Your task to perform on an android device: Open Simple Habit app, Search for " Forest Rain" audio and play
Image 0: 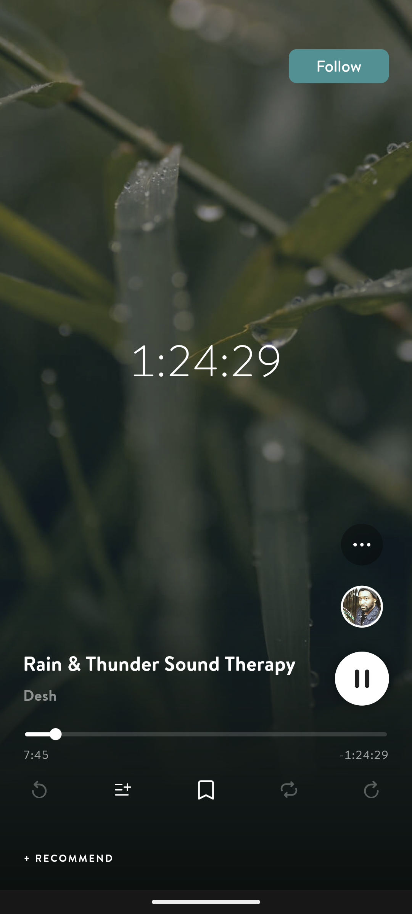
Open Simple Habit app
Step 0: open app "Simple Habit"
Image 1: 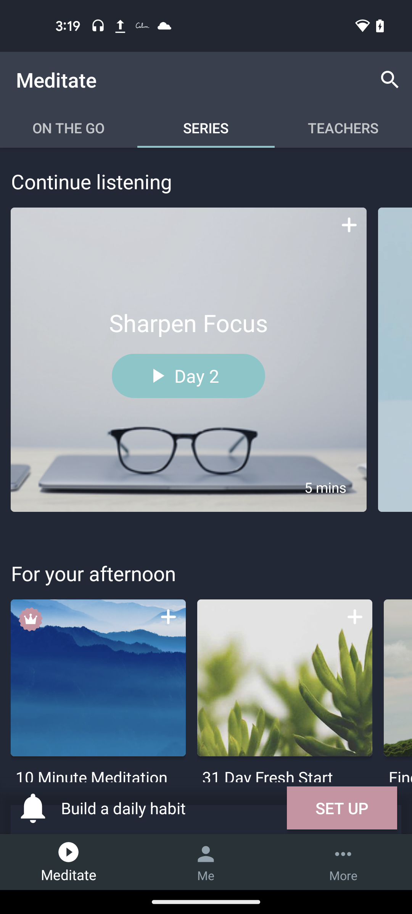
Click on the search icon at the top of the  screen
Step 1: click (390, 80)
Image 2: 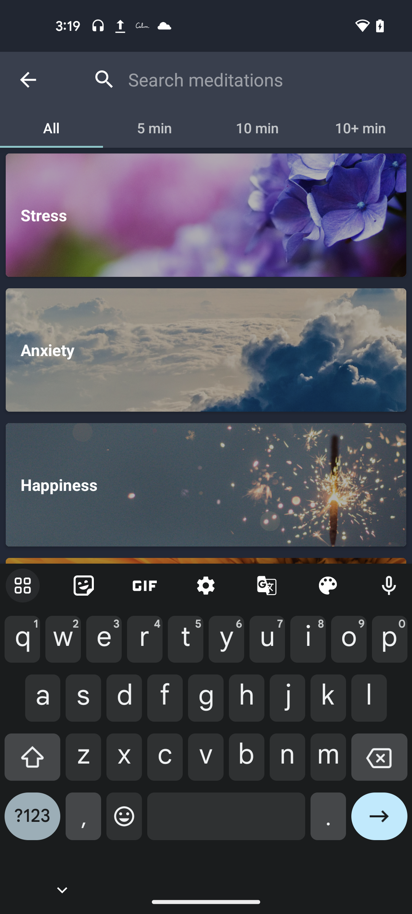
Search for "Forest Rain"
Step 2: type "Forest Rain"
Image 3: 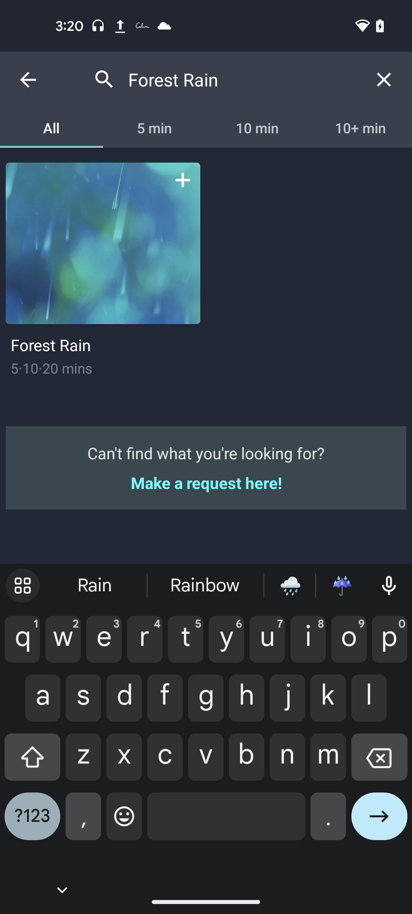
Click on the Forest Rain audio
Step 3: click (103, 243)
Image 4: 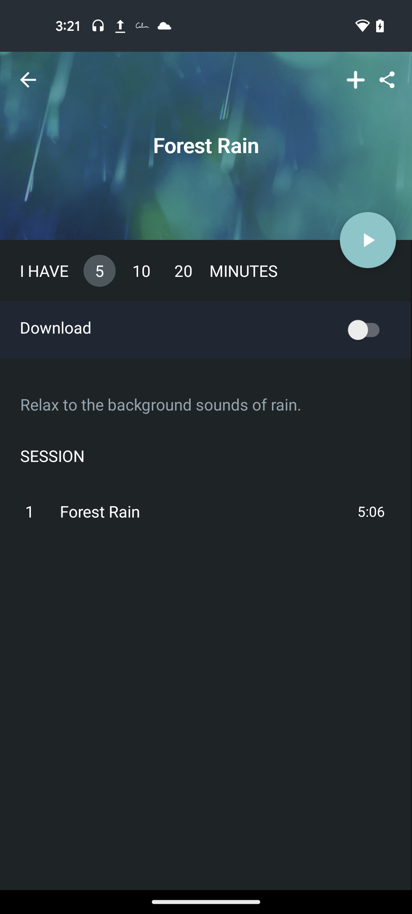
Click on the play button
Step 4: click (368, 240)
Image 5: 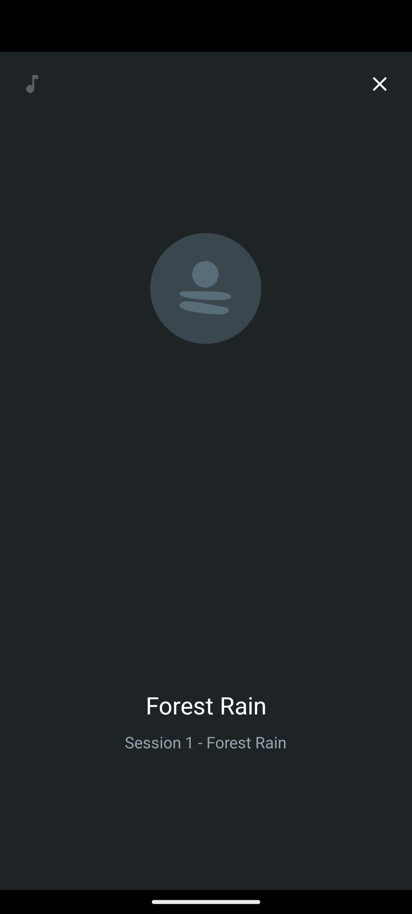
Click on the play button
Step 5: wait